Your task to perform on an android device: Open the Play Books app and search for Snuggle.
Image 0: 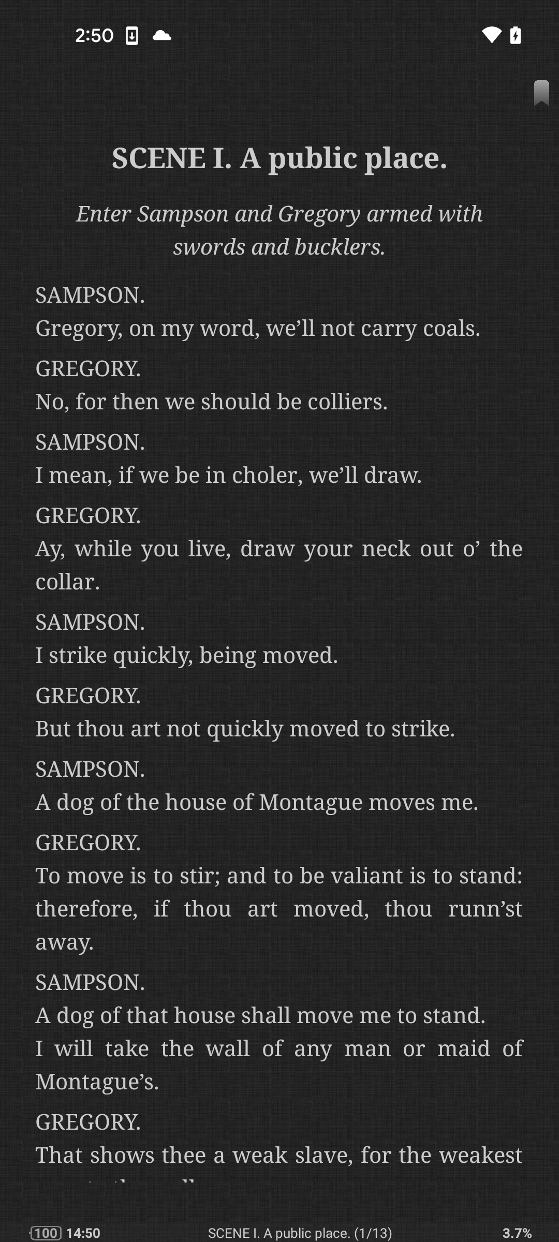
Step 0: open app "Google Play Books"
Image 1: 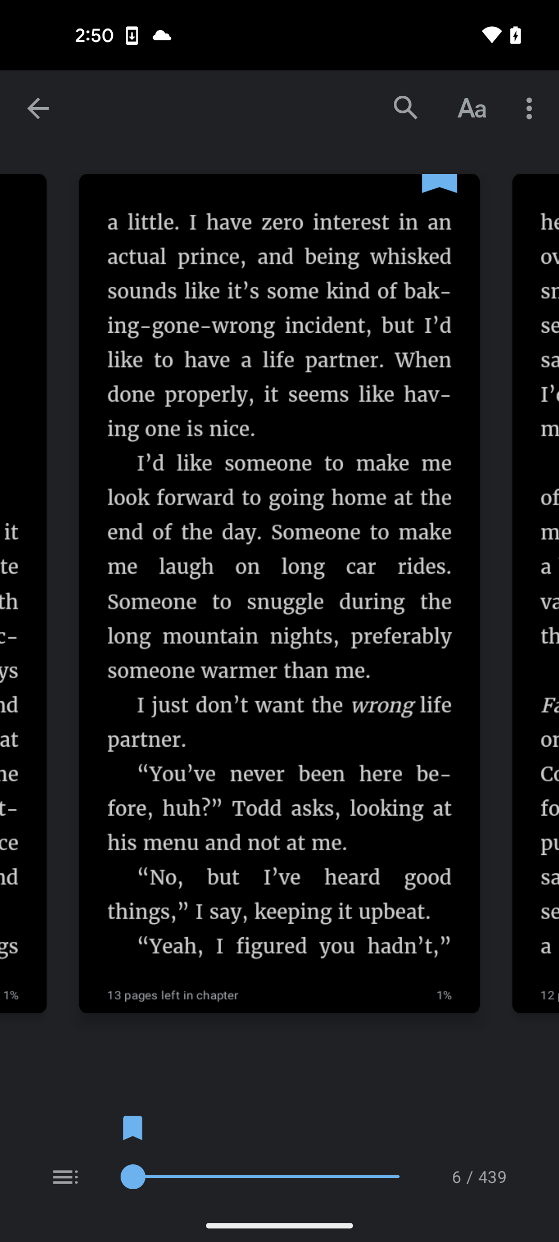
Click on the search icon at the top of the screen
Step 1: click (406, 108)
Image 2: 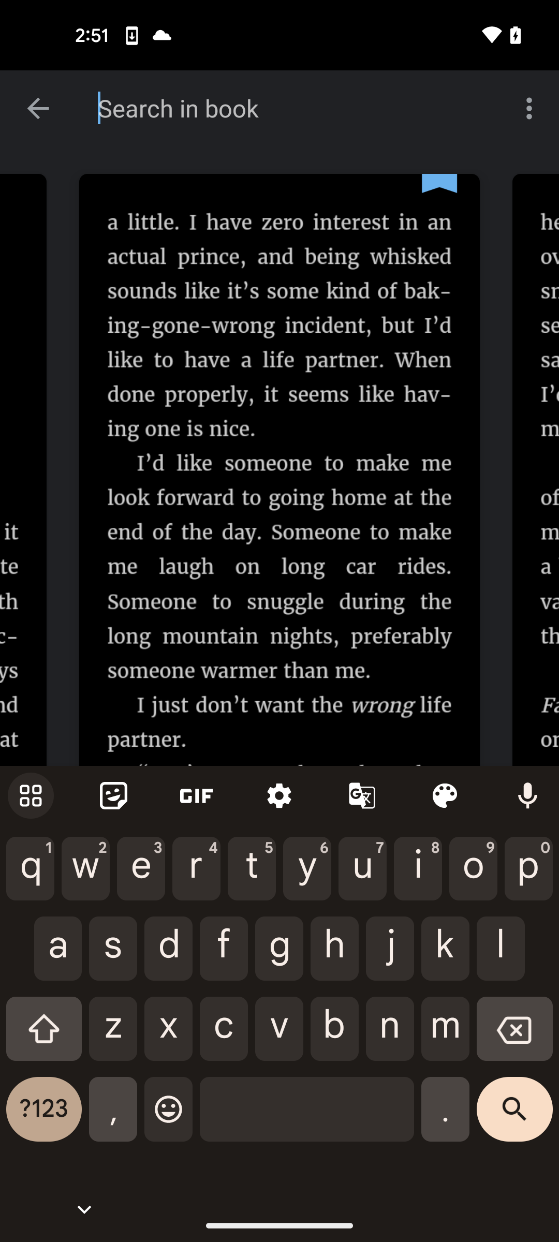
Search for Snuggle
Step 2: type "Snuggle"
Image 3: 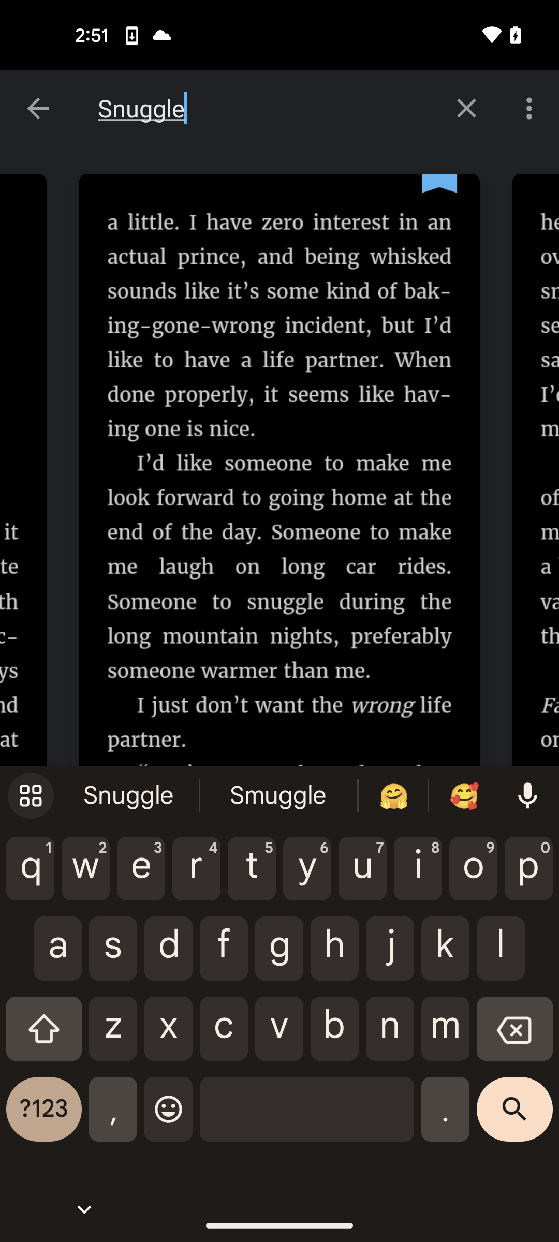
Click on the search icon at the bottom right corner of the screen
Step 3: click (514, 1117)